Your task to perform on an android device: I want to add Quaker Oats to my shopping cart.
Image 0: 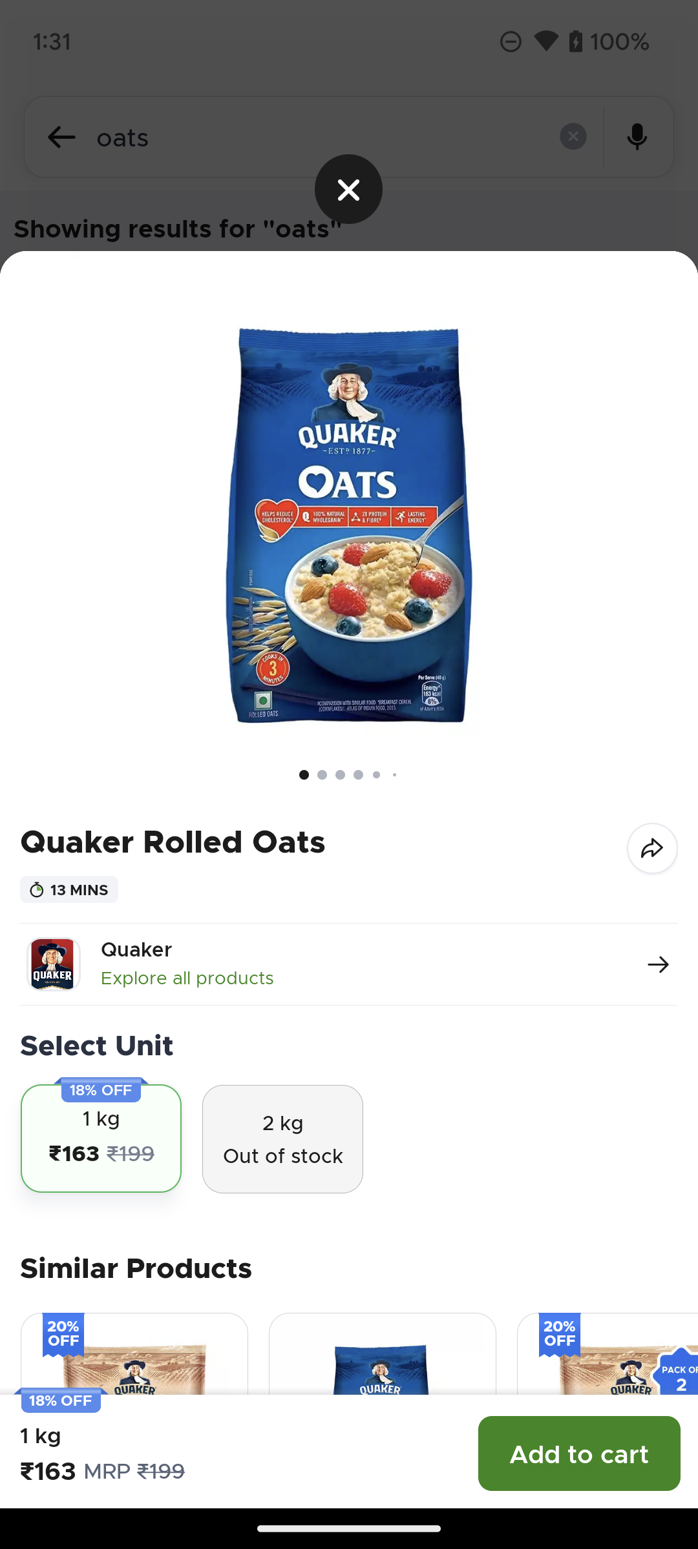
Click on the Add to cart option on the bottom right corner of the screen.
Step 0: click (579, 1453)